Your task to perform on an android device: My daughter needs running shoes. So use the Amazon app to look for running shoes for women.
Image 1: 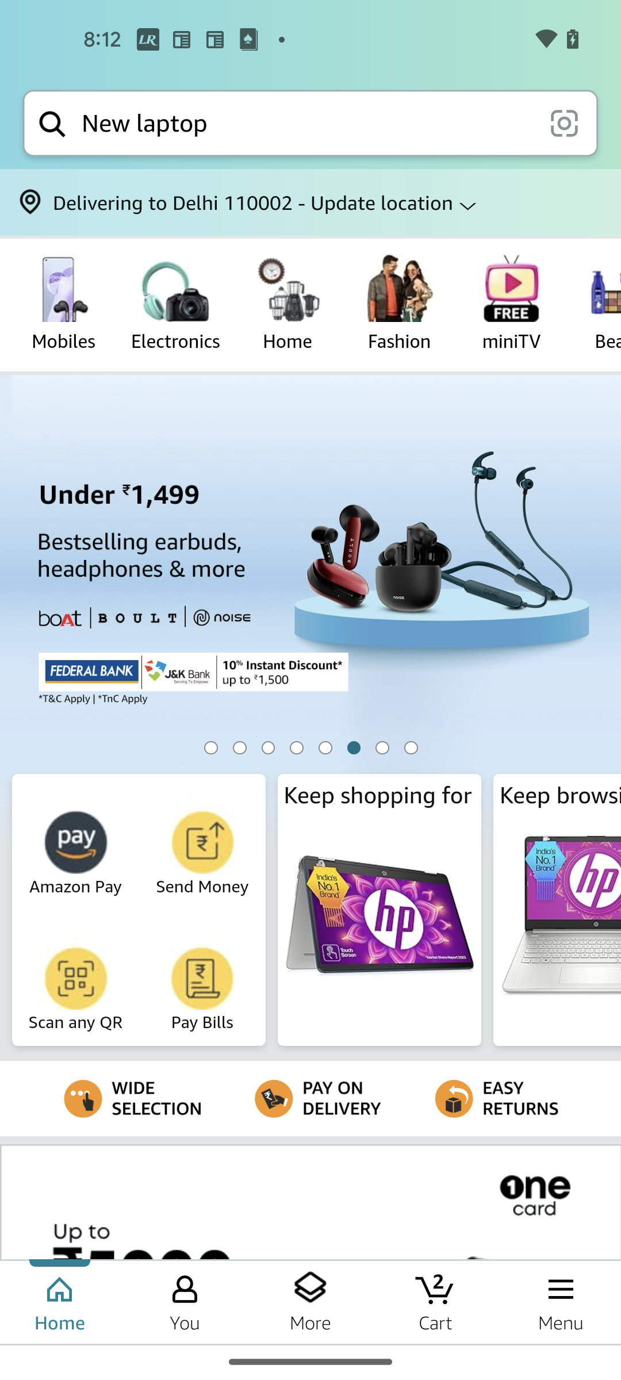
Go to the search bar at the top of the screen
Step 1: click (306, 123)
Image 2: 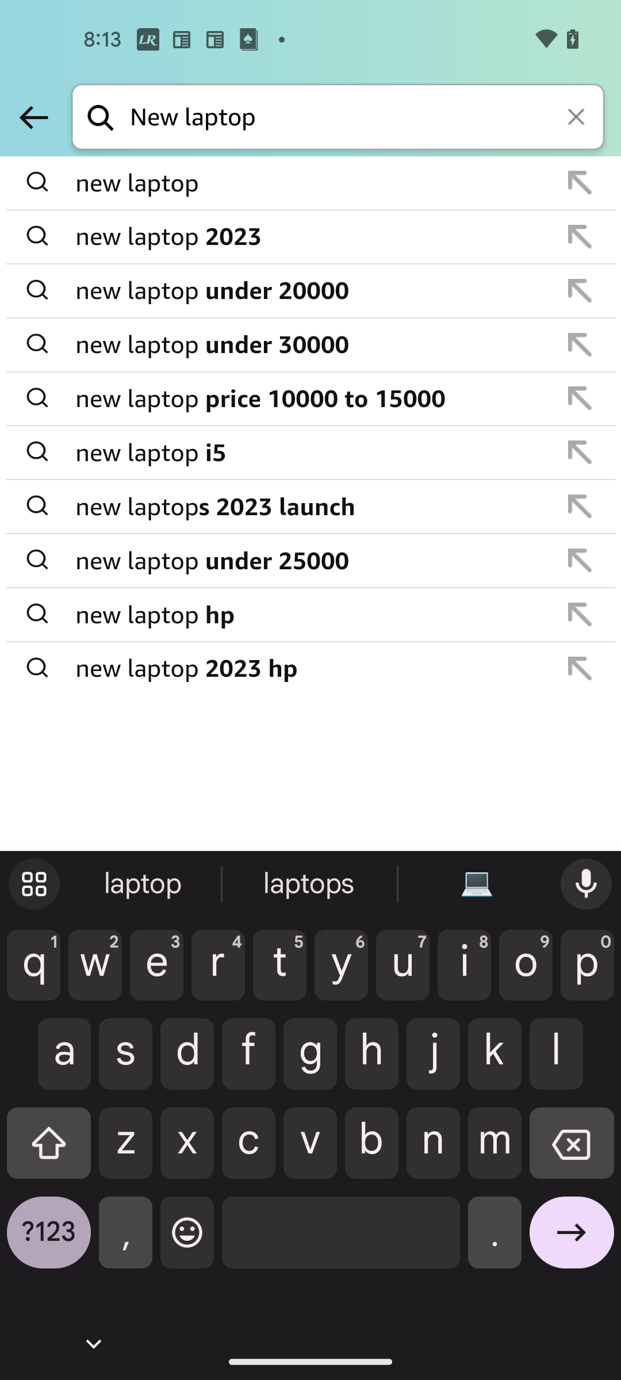
Search for women's running shoes
Step 2: type "women's Running Shoes"
Image 3: 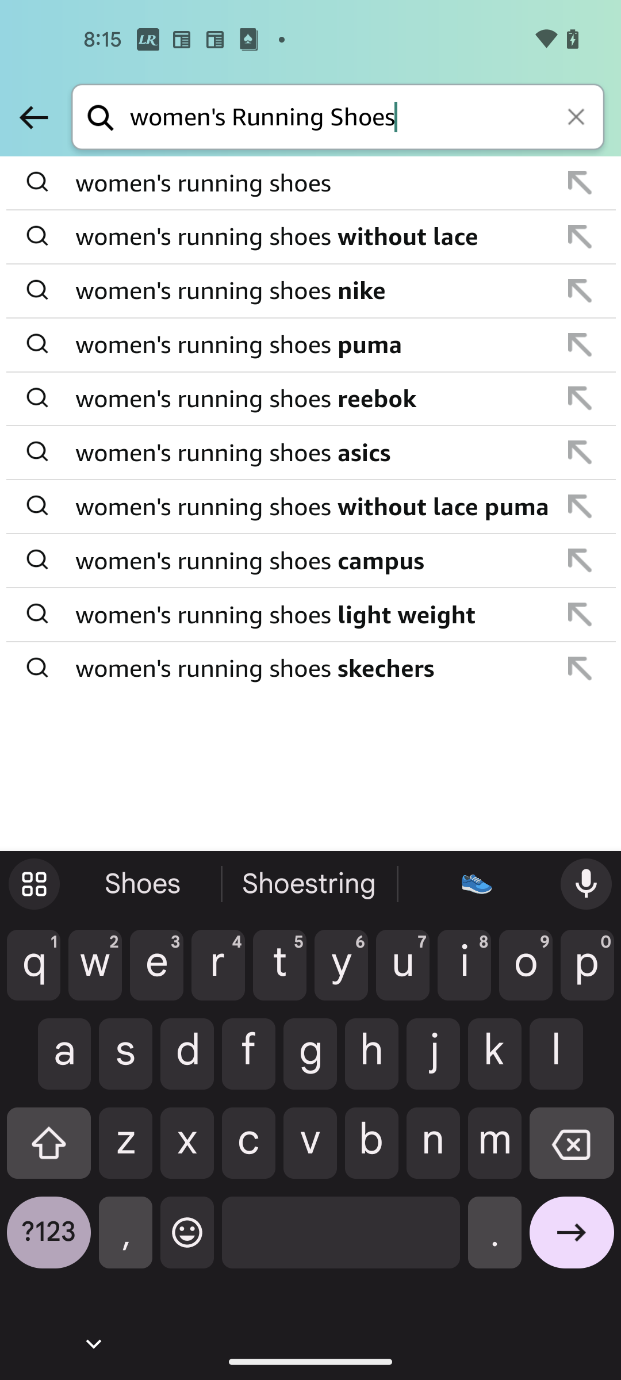
Click on the first searched result
Step 3: click (312, 183)